Your task to perform on an android device: I am planning a dinner with my mother. Can you search for a Japanese cuisine restaurant on the TheFork app?
Image 0: 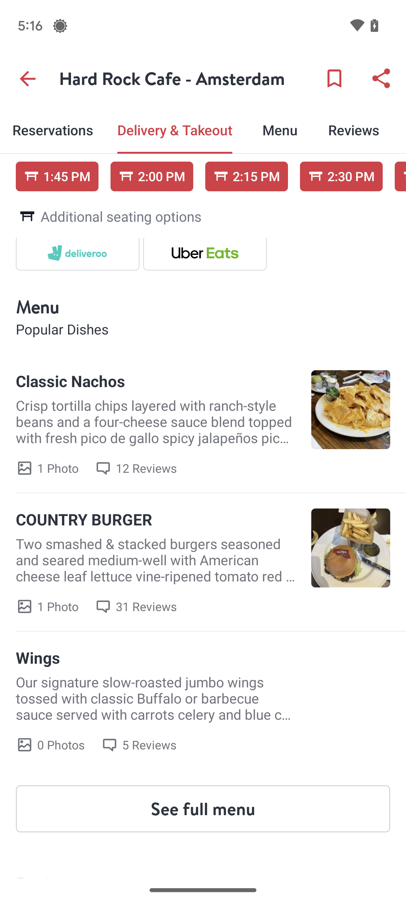
Open the TheFork app.
Step 0: open app "TheFork"
Image 1: 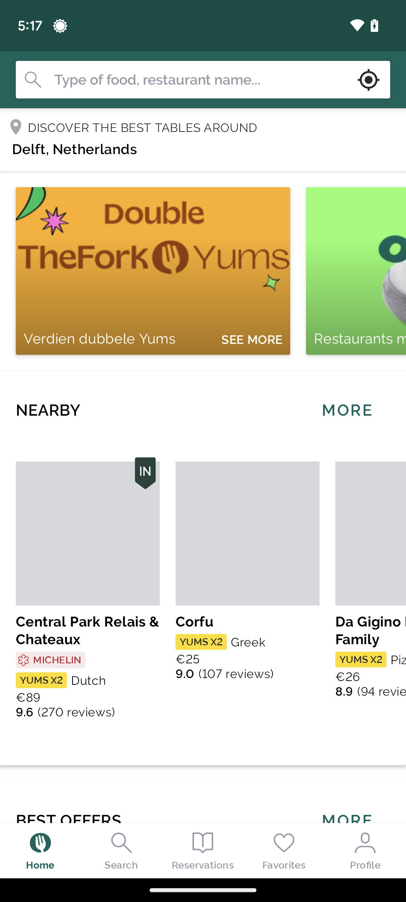
At the top of the screen, click the search bar.
Step 1: click (201, 79)
Image 2: 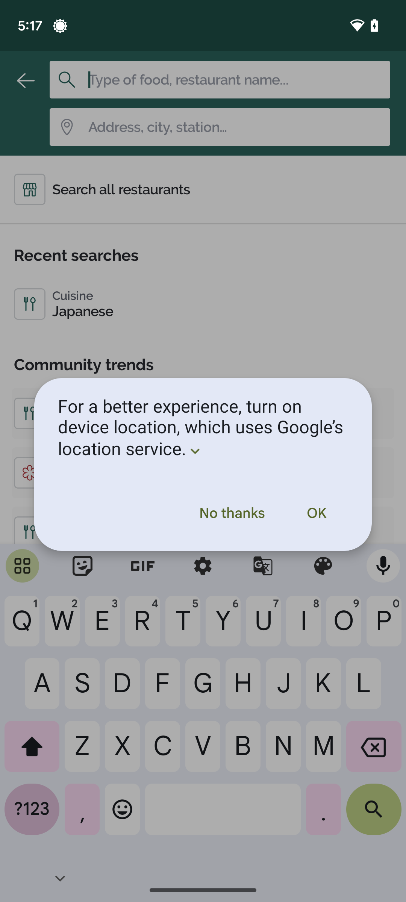
Click on no thanks.
Step 2: click (232, 513)
Image 4: 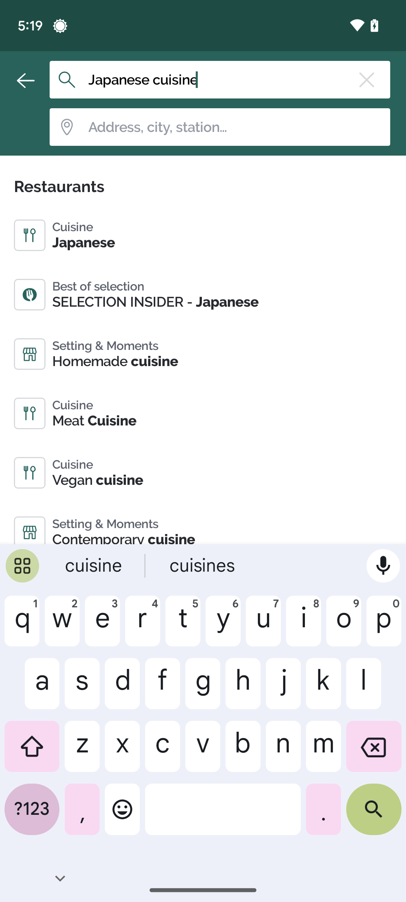
Click on the location search bar.
Step 4: click (237, 127)
Image 5: 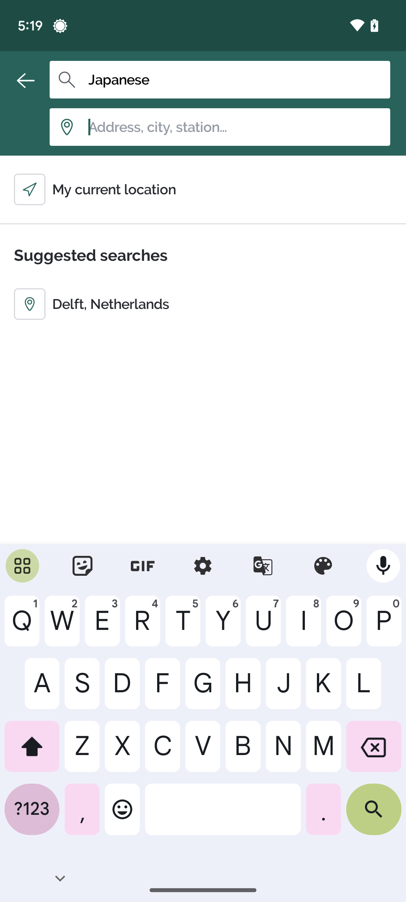
Type in Delft, Netherlands.
Step 5: type "Delft, Netherlands"
Image 6: 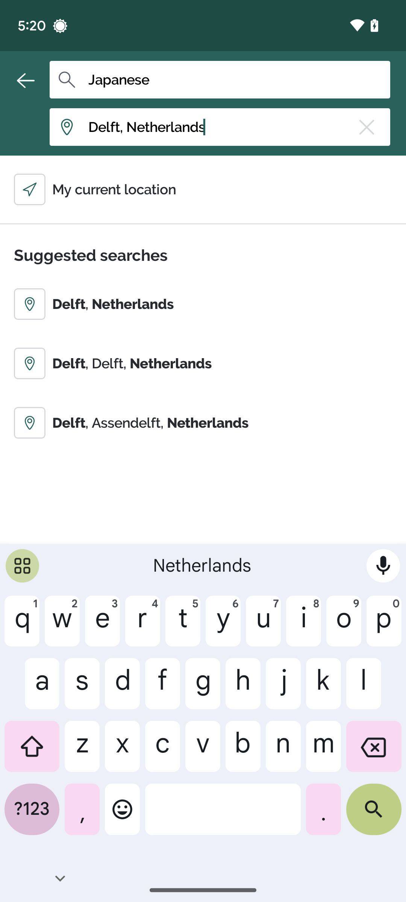
At the bottom-right corner of the keyboard, click the search button.
Step 6: click (374, 815)
Image 7: 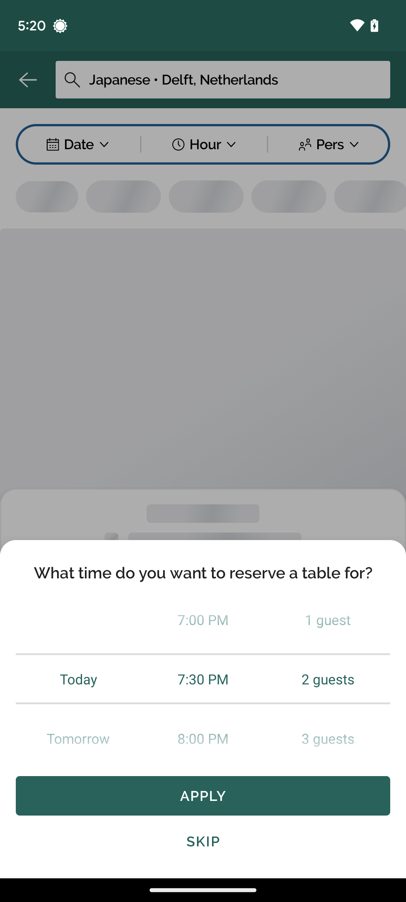
At the bottom of the screen, click on Apply.
Step 7: click (203, 796)